Your task to perform on an android device: In order to assess my understanding of geometry, I would like to use the Khan Academy app to practice the geometry and measurement math questions 
Image 0: 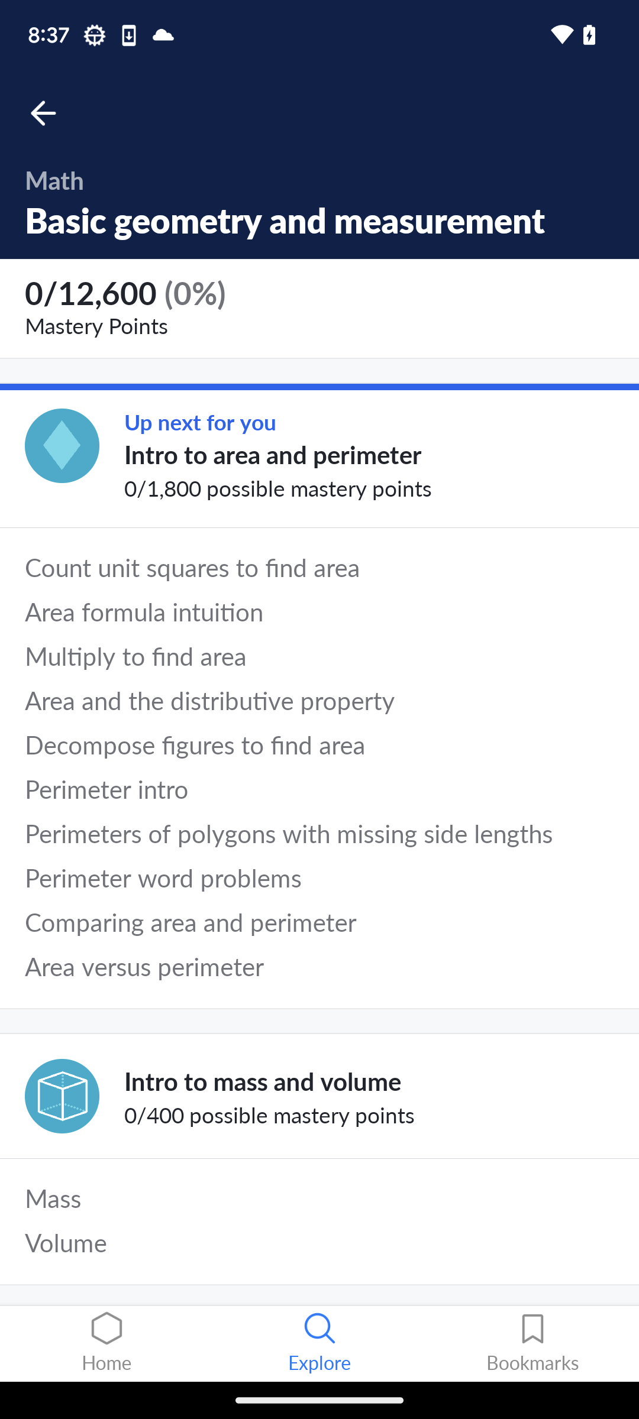
swipe down at the screen to view math challenges questions option 
Step 0: scroll down
Image 1: 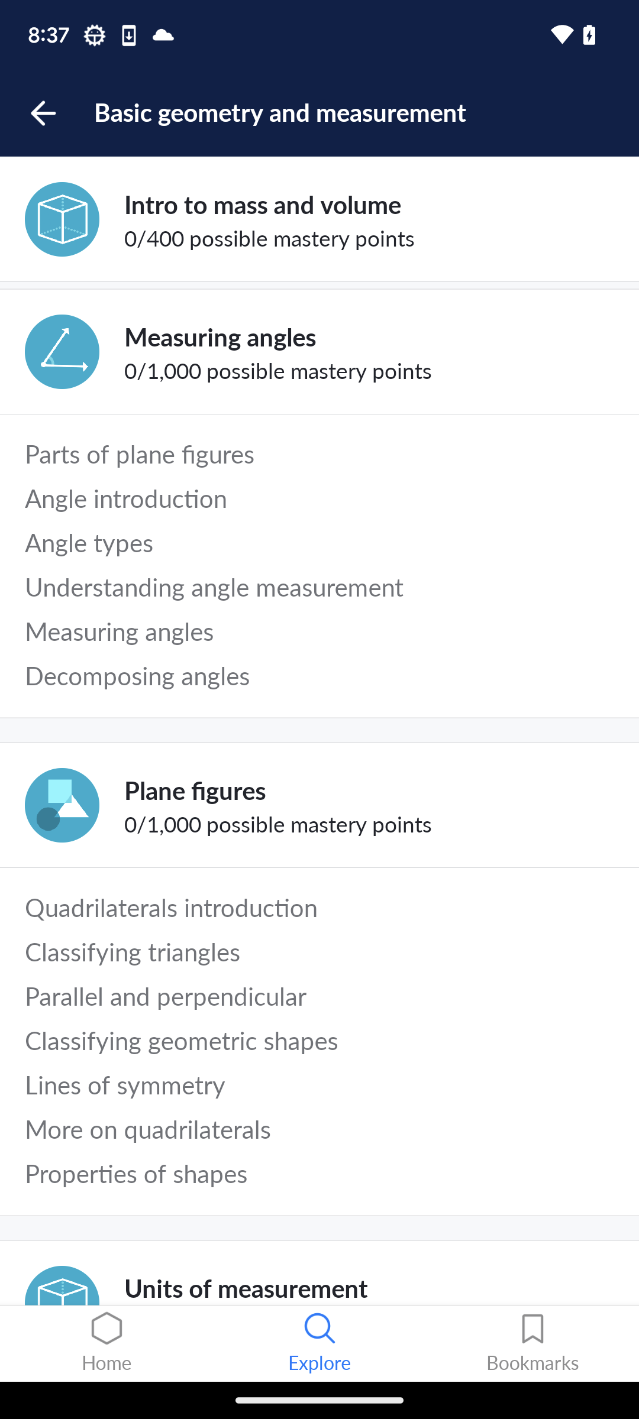
swipe down at the screen to view math challenges questions option 
Step 1: scroll down
Image 2: 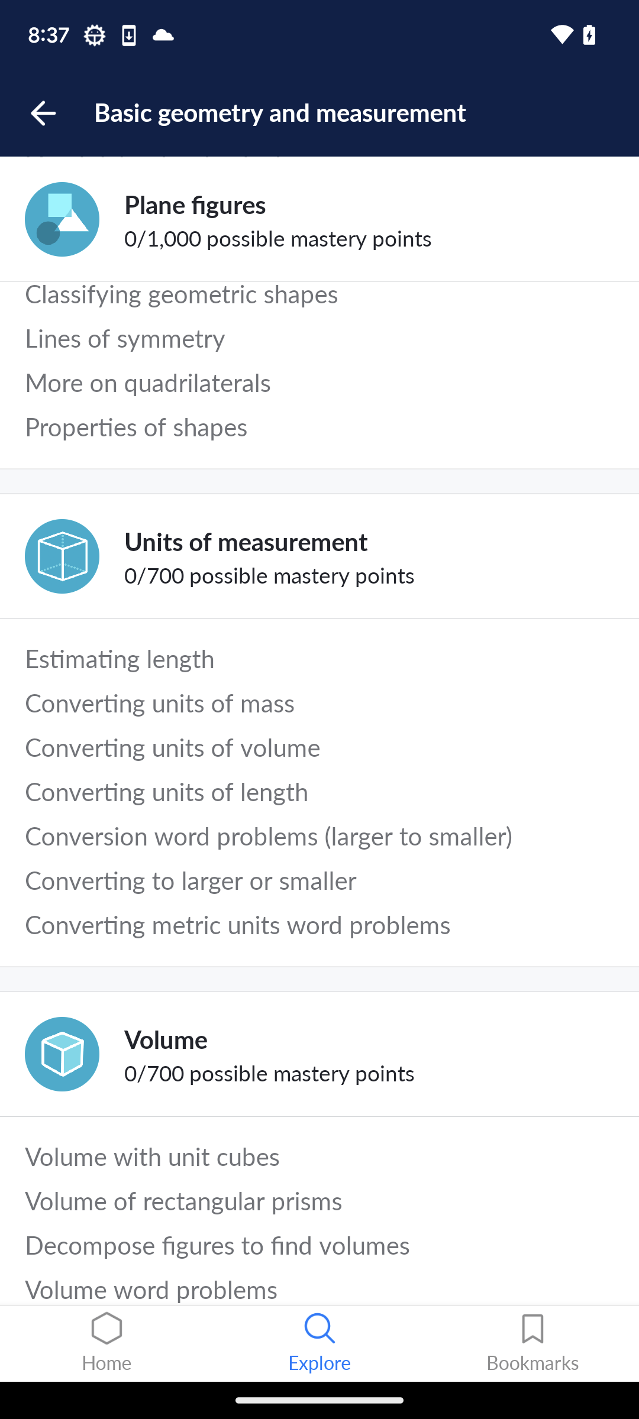
swipe down at the screen to view math challenges questions option 
Step 2: scroll down
Image 3: 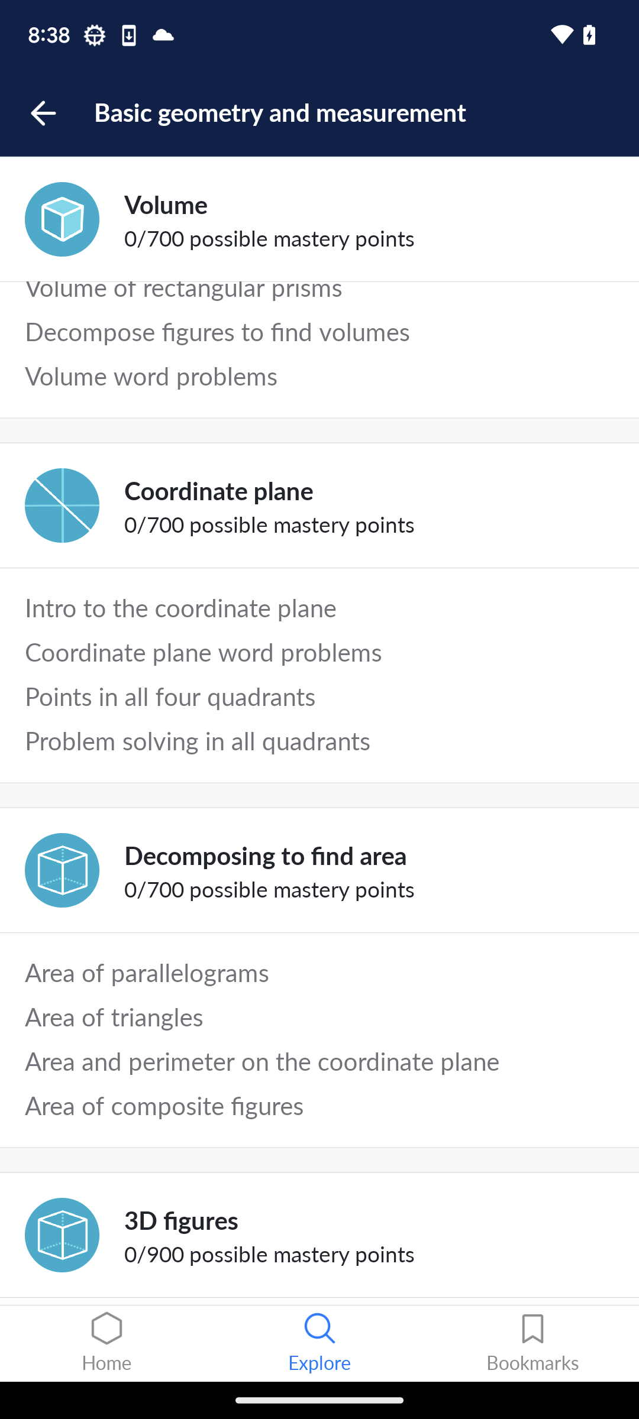
swipe down at the screen to view math challenges questions option 
Step 3: scroll down
Image 4: 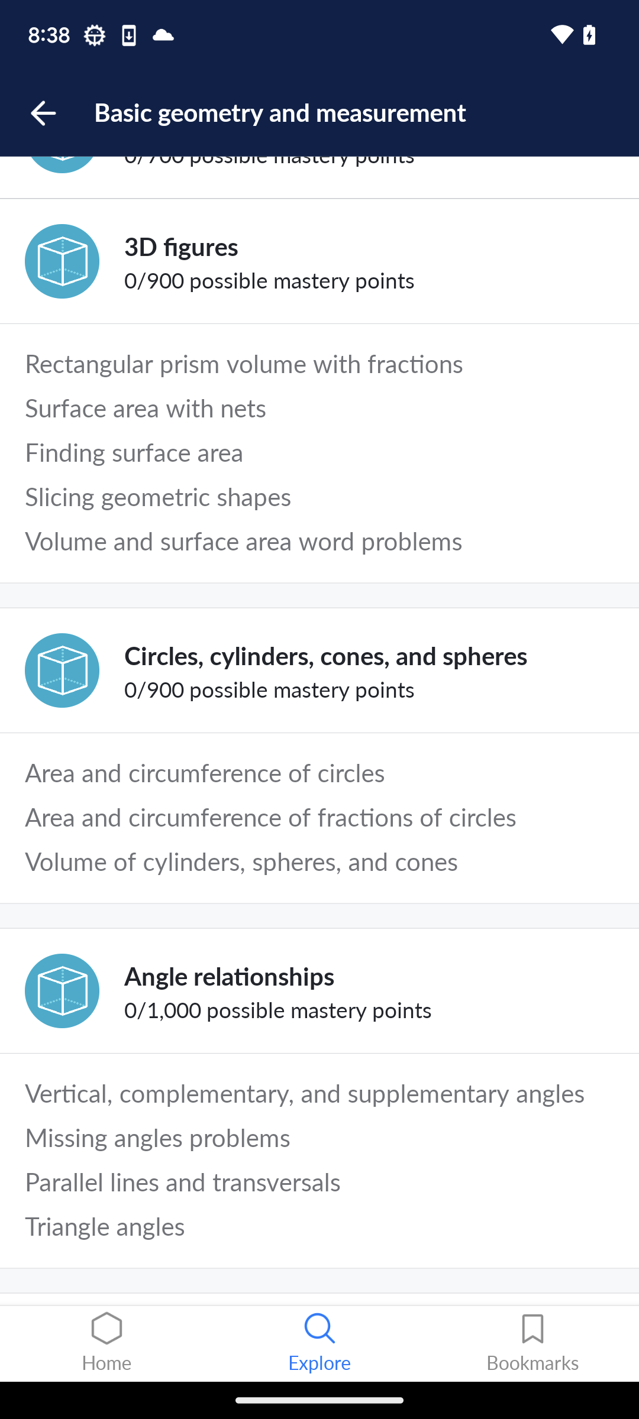
swipe down at the screen to view math challenges questions option 
Step 4: scroll down
Image 5: 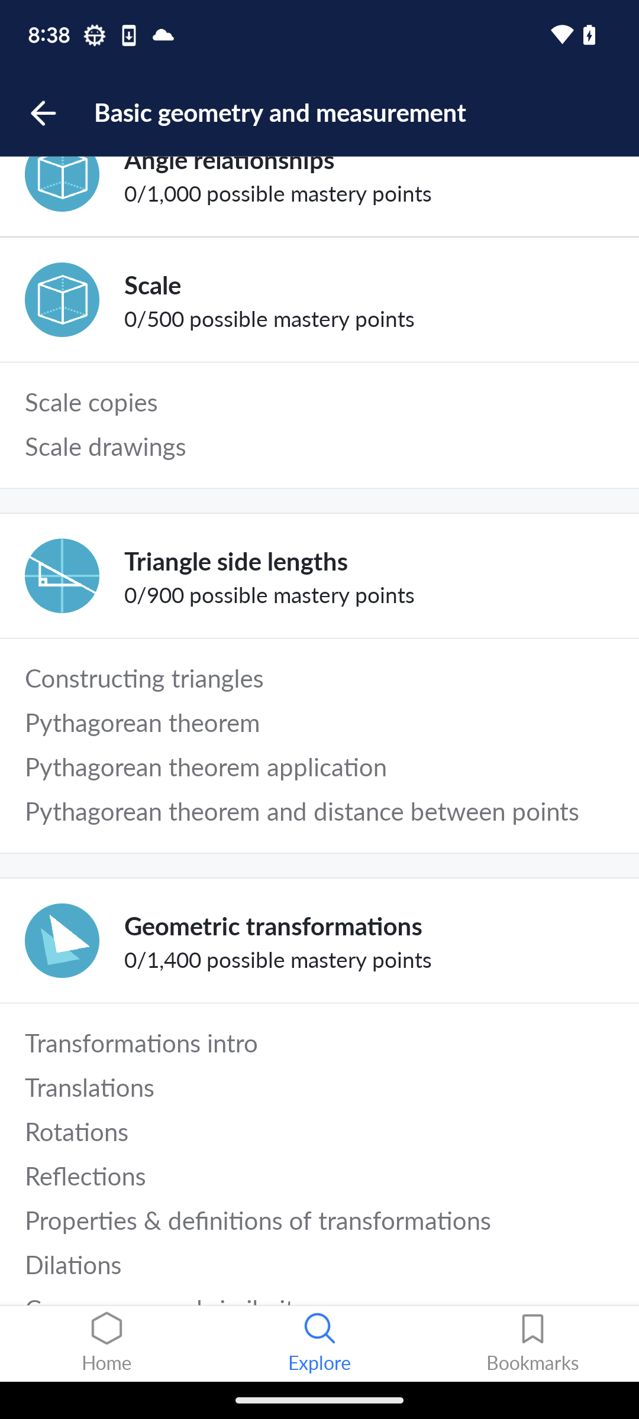
swipe down at the screen to view math challenges questions option 
Step 5: scroll down
Image 6: 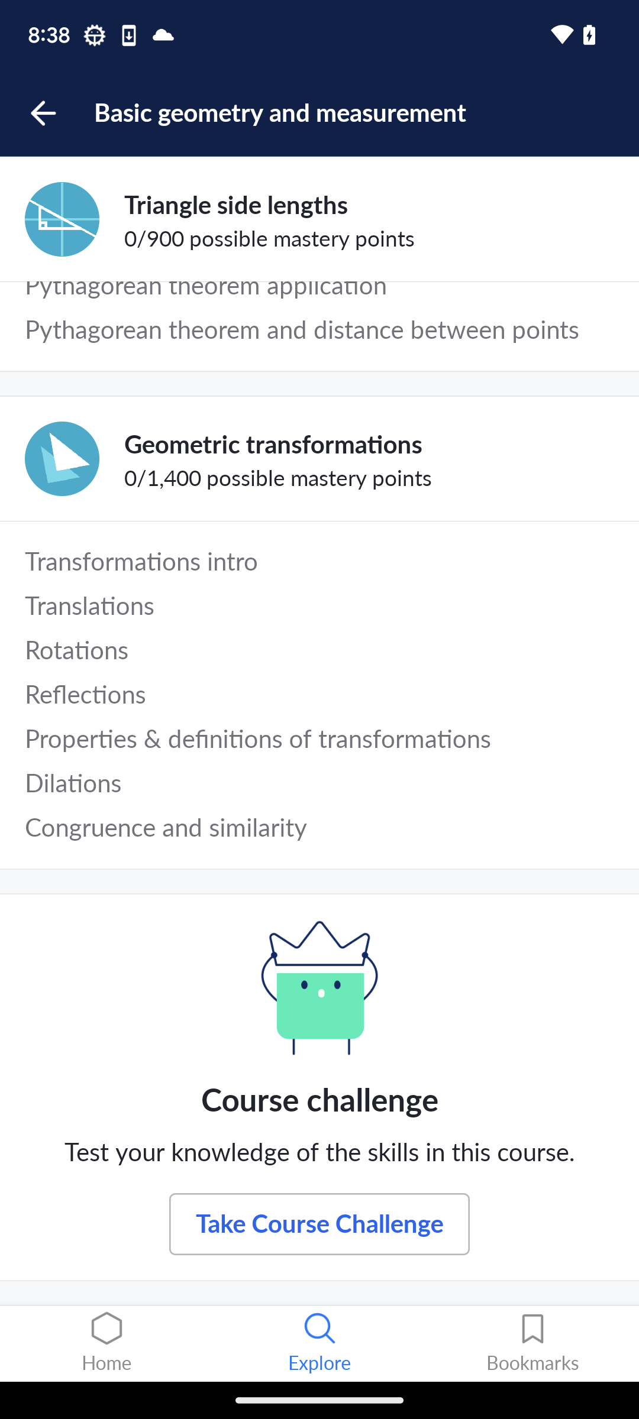
click on take course challenge button at lower center of the screen to view maths questions
Step 6: click (319, 1224)
Image 7: 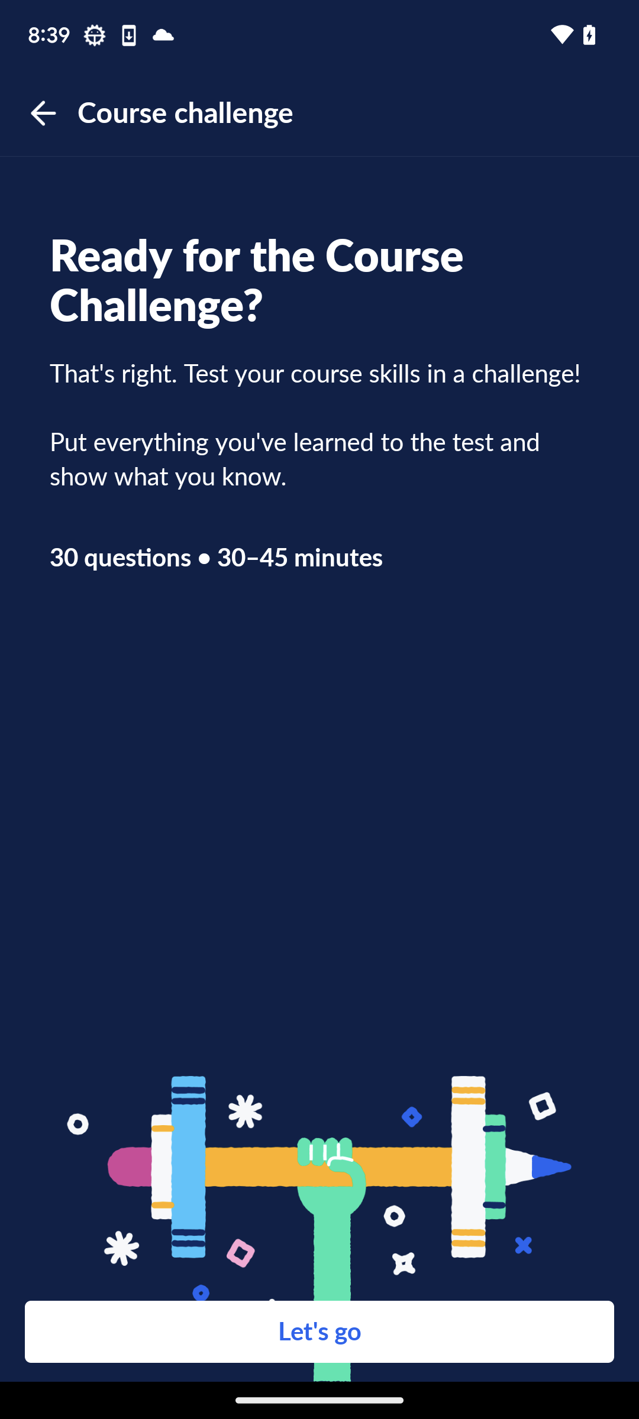
click on lets go button at lower center of the screen 
Step 7: click (504, 1335)